Your task to perform on an android device: Get the timetable of the cheapest buses from New Delhi to Agra using the Agoda app.
Image 0: 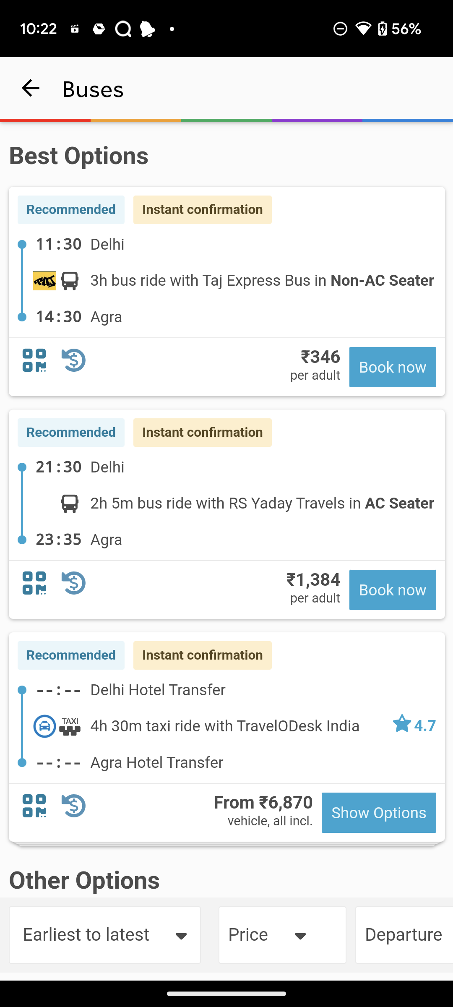
Click on the drop down of Earliest to Latest option
Step 0: click (105, 935)
Image 1: 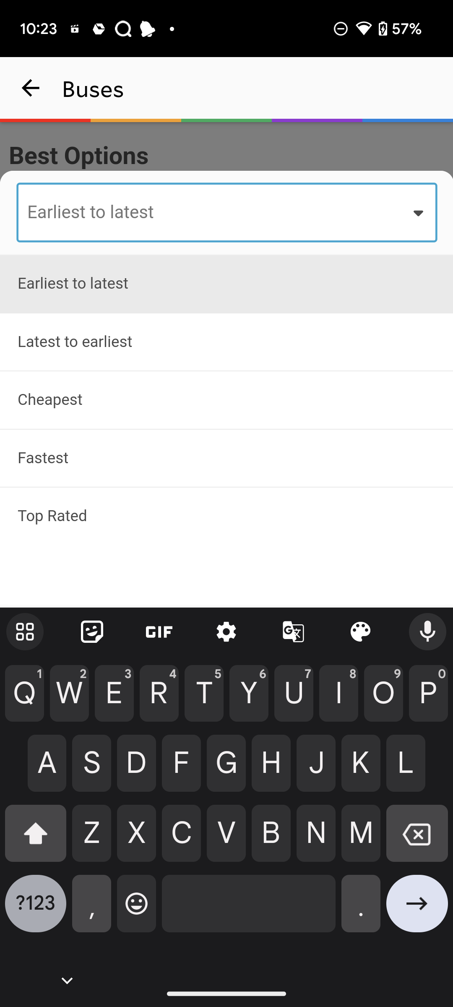
Select cheapest
Step 1: click (227, 401)